Your task to perform on an android device: I want to make a new slide  for a presentation about the YMCA's charity function using the office app
Image 0: 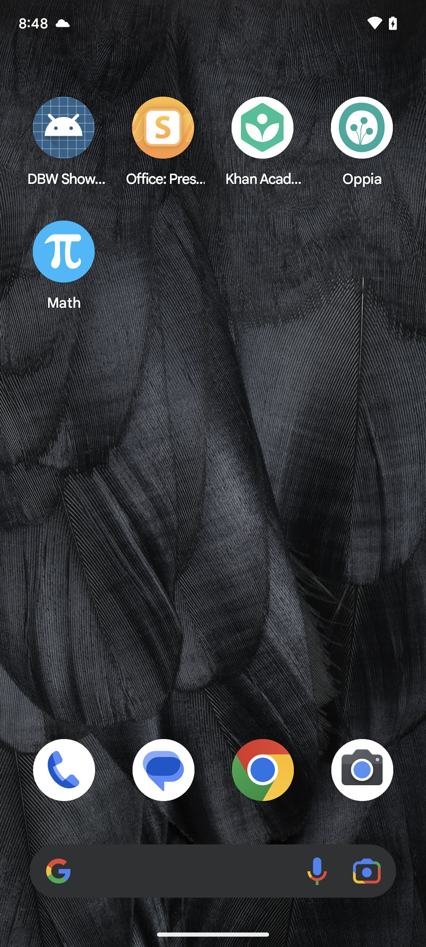
click on office at the screen to open an application 
Step 0: open app "Office: Presentations"
Image 1: 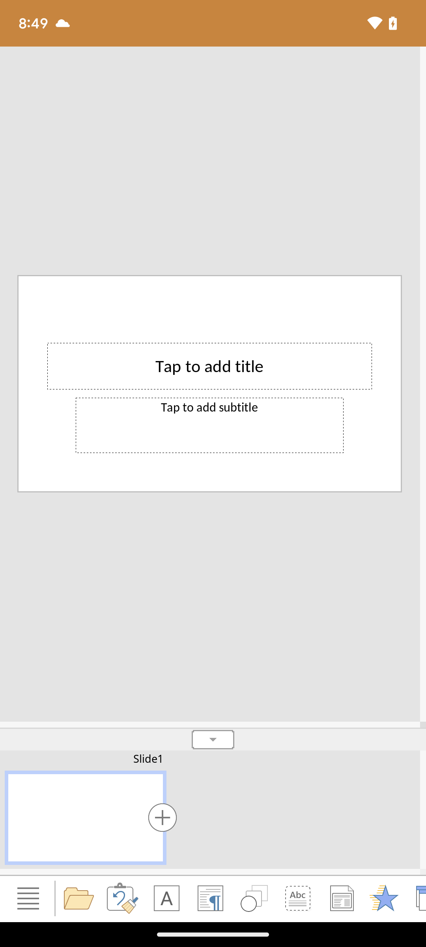
click on the plus icon at the bottom of the screen to add slide 
Step 1: click (213, 484)